Your task to perform on an android device: I don't want to miss my daily activity , set a goal of 9000 steps and 40 heart points  in the google fit app
Image 1: 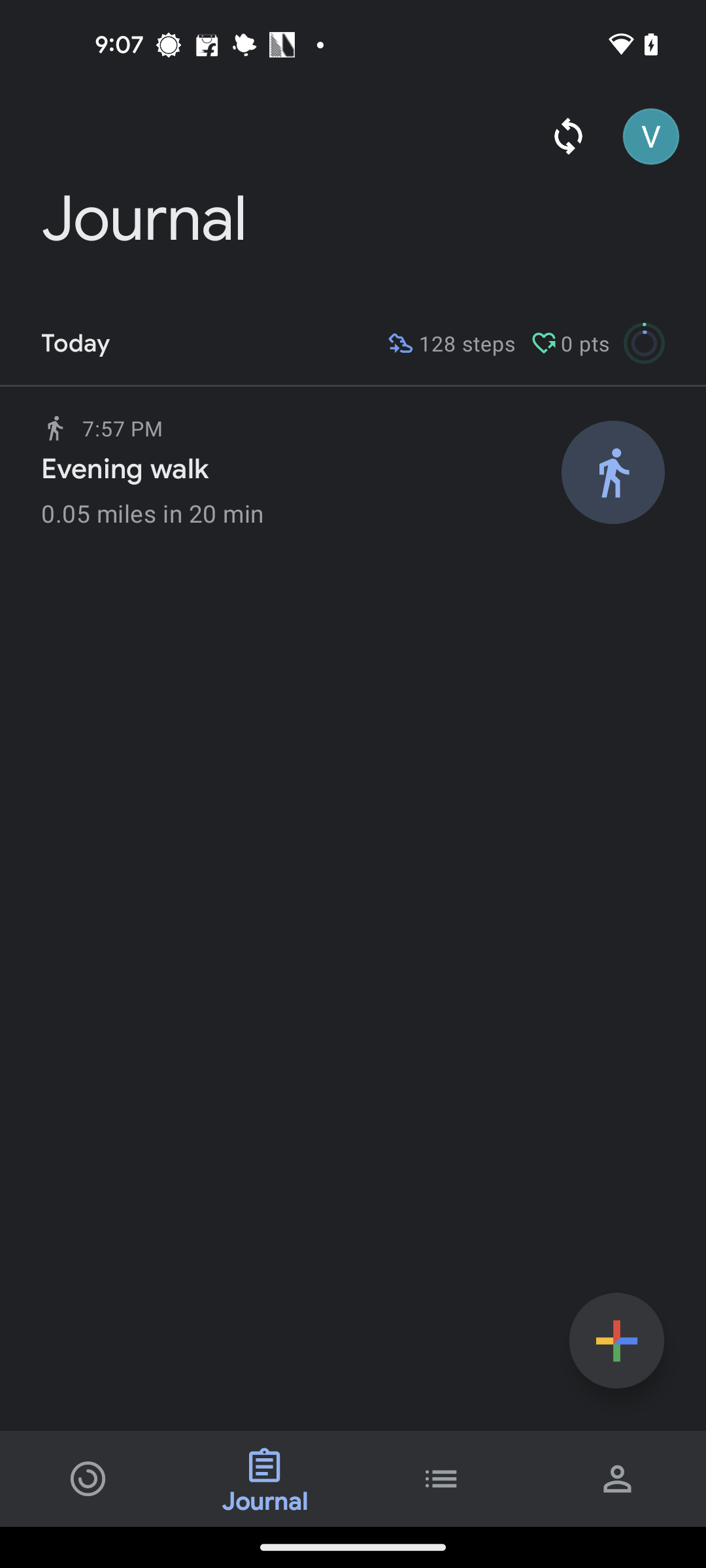
Click on the profile icon at the bottom right corner of the screen
Step 1: click (618, 1478)
Image 2: 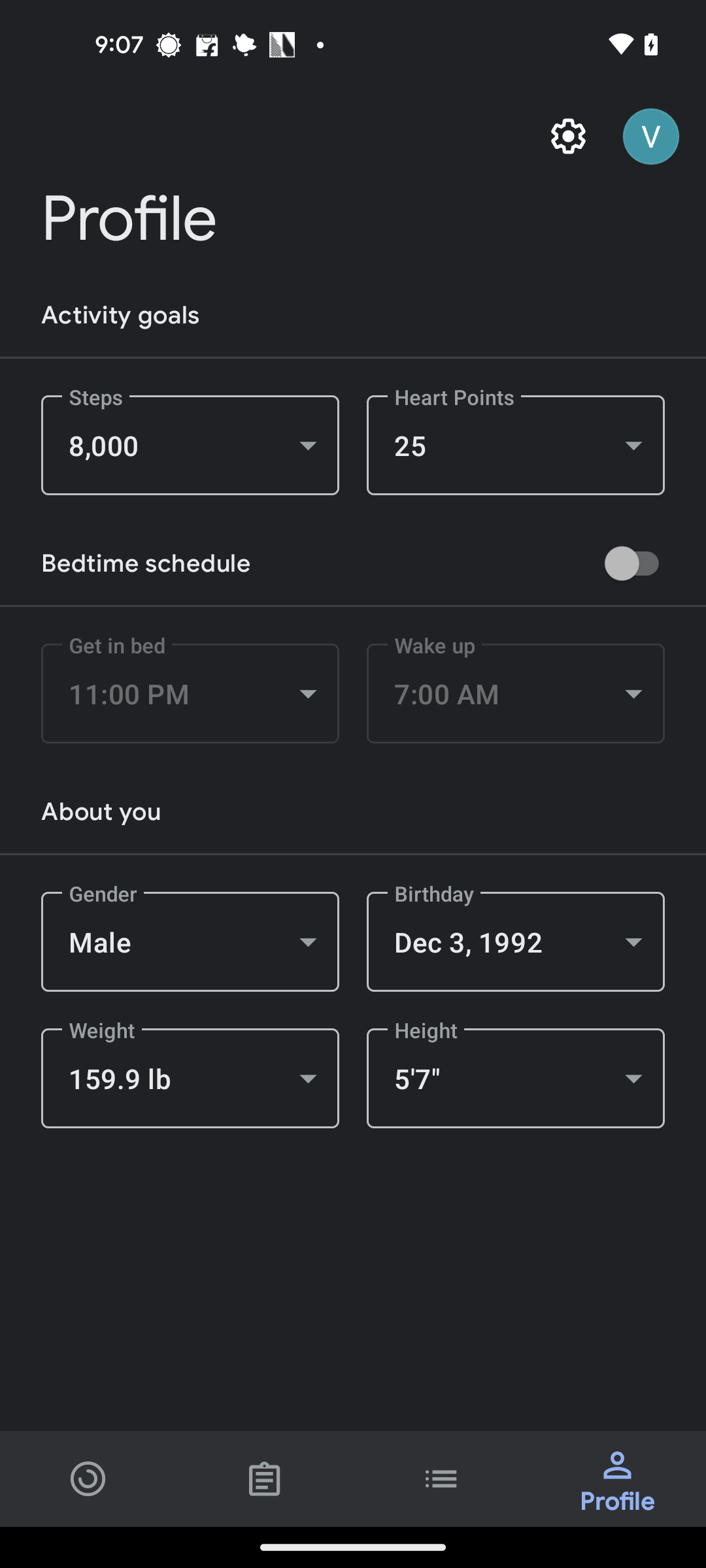
Click on the drop down button of the Steps
Step 2: click (190, 445)
Image 3: 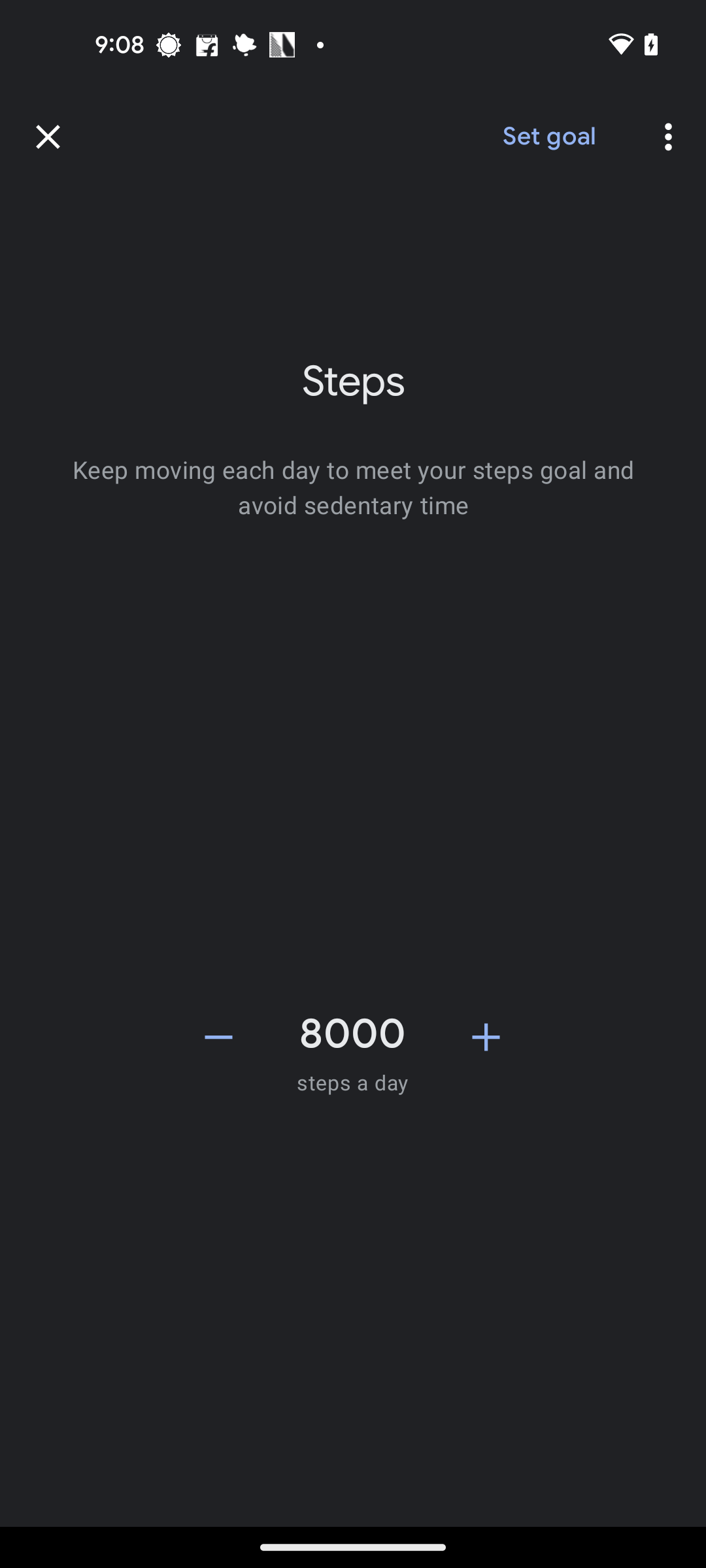
Click on the plus icon next to 8000 for two times
Step 3: click (486, 1037)
Image 4: 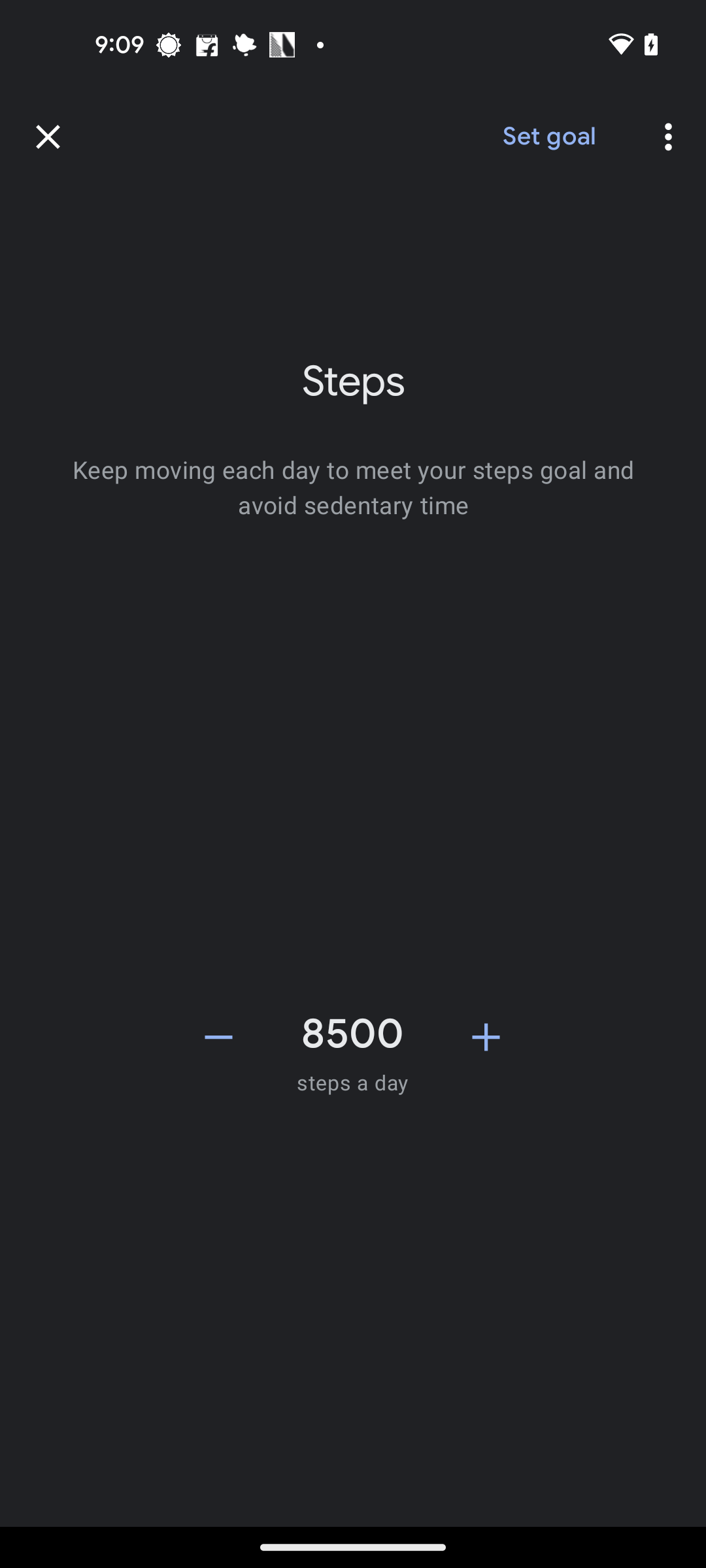
Click on the plus icon next to 8000 for two times
Step 4: click (486, 1037)
Image 5: 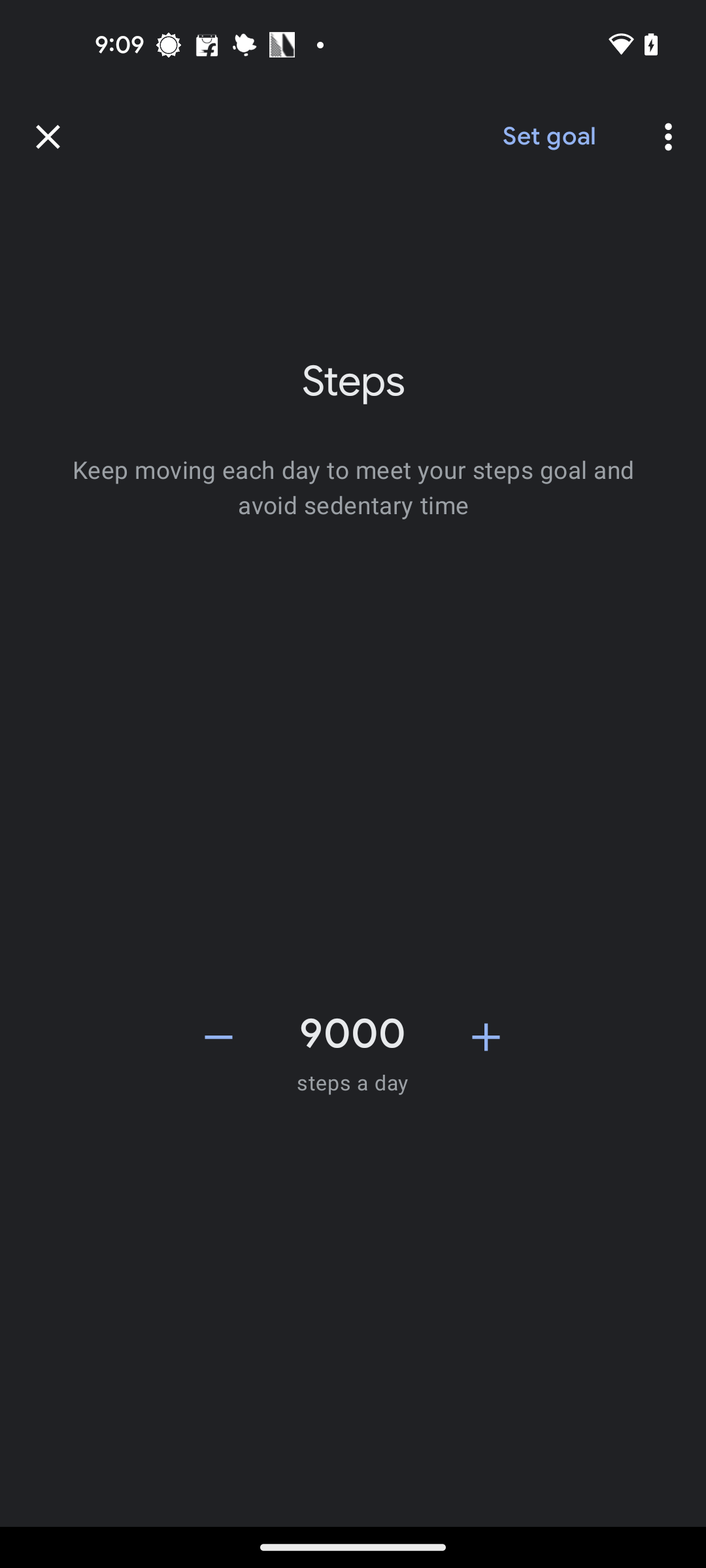
Click on the Set goal button at the top right of the screen
Step 5: click (548, 137)
Image 7: 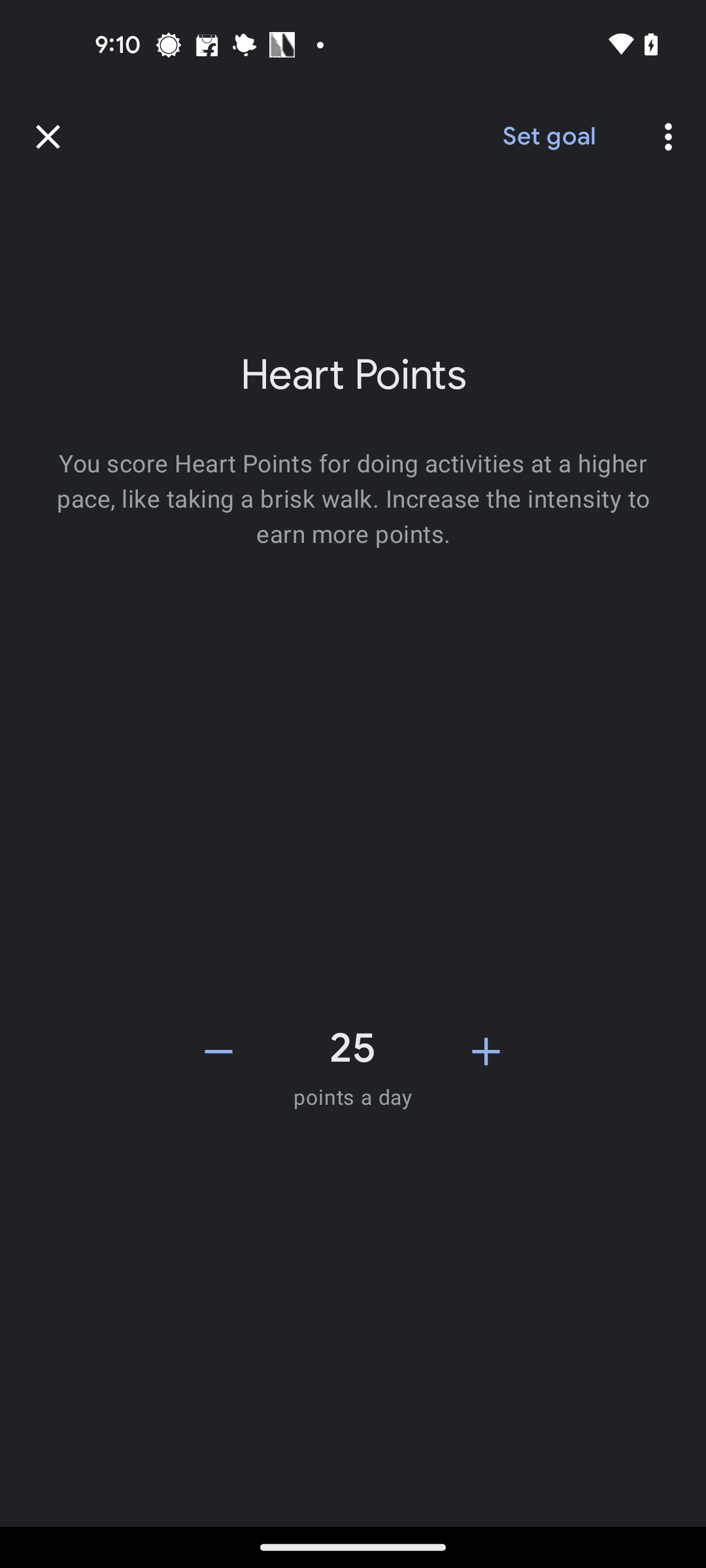
Click on the plus icon next to 25 for three times
Step 7: click (486, 1051)
Image 8: 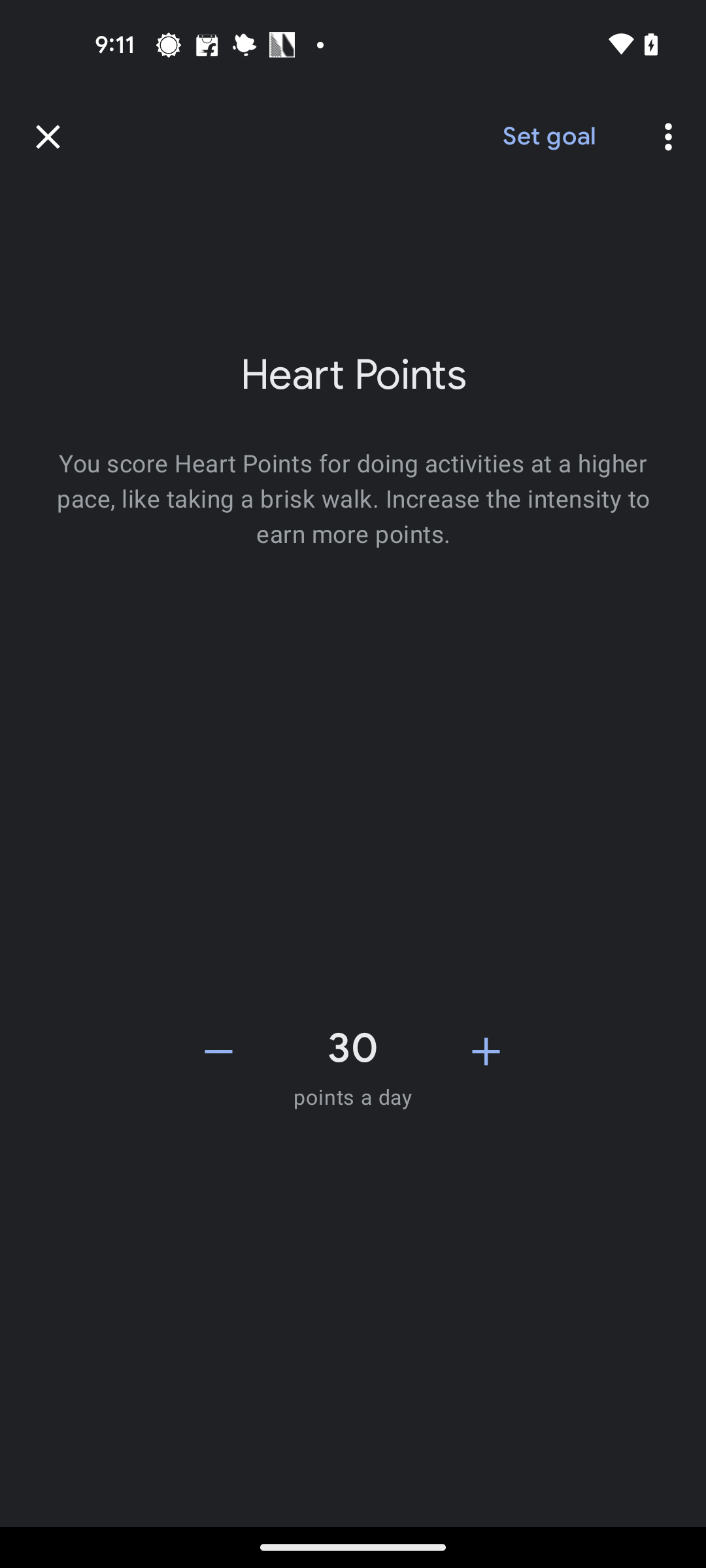
Click on the plus icon next to 25 for three times
Step 8: click (486, 1051)
Image 9: 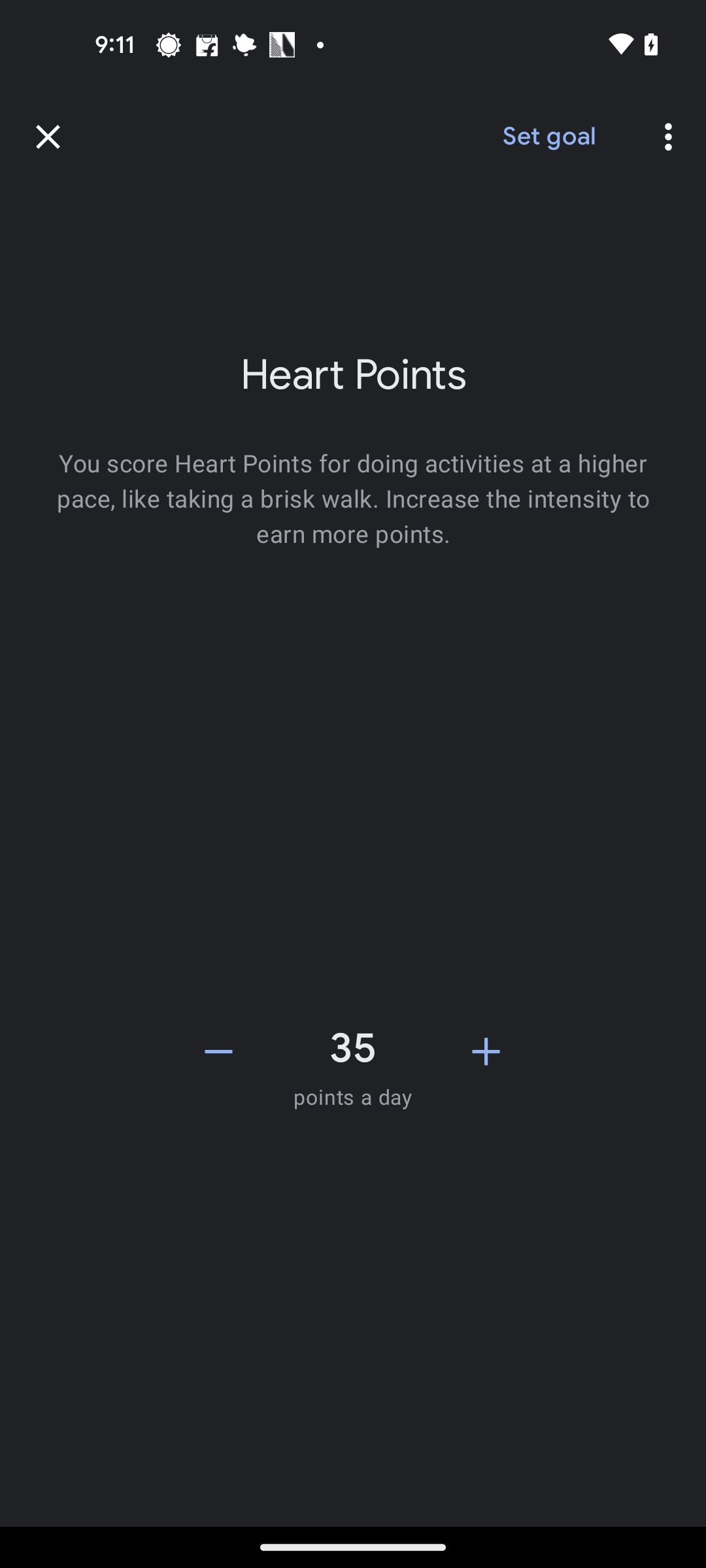
Click on the plus icon next to 25 for three times
Step 9: click (486, 1051)
Image 10: 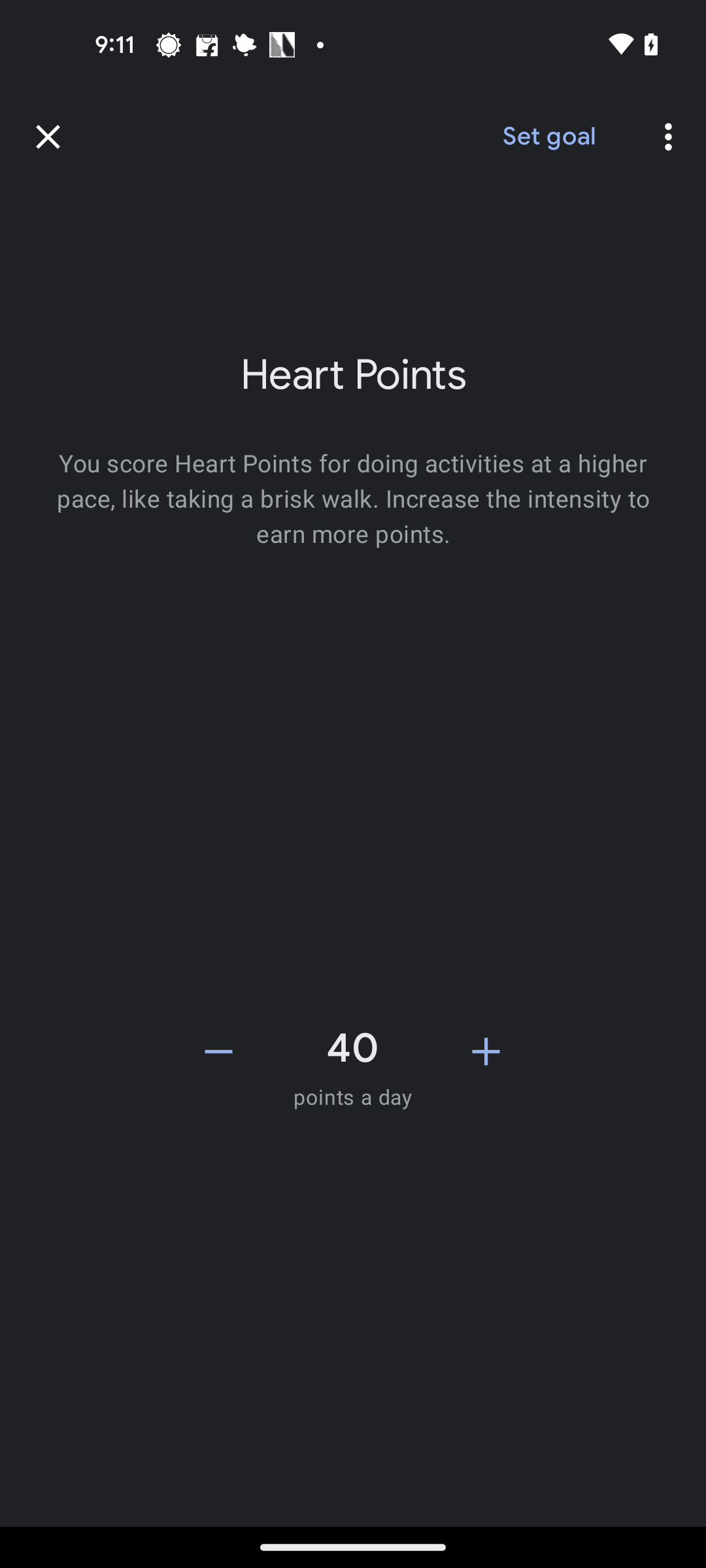
Click on the Set goal button at the top right of the screen
Step 10: click (548, 137)